Your task to perform on an android device: Search for the reminder Grocery in the Just Reminder app
Image 0: 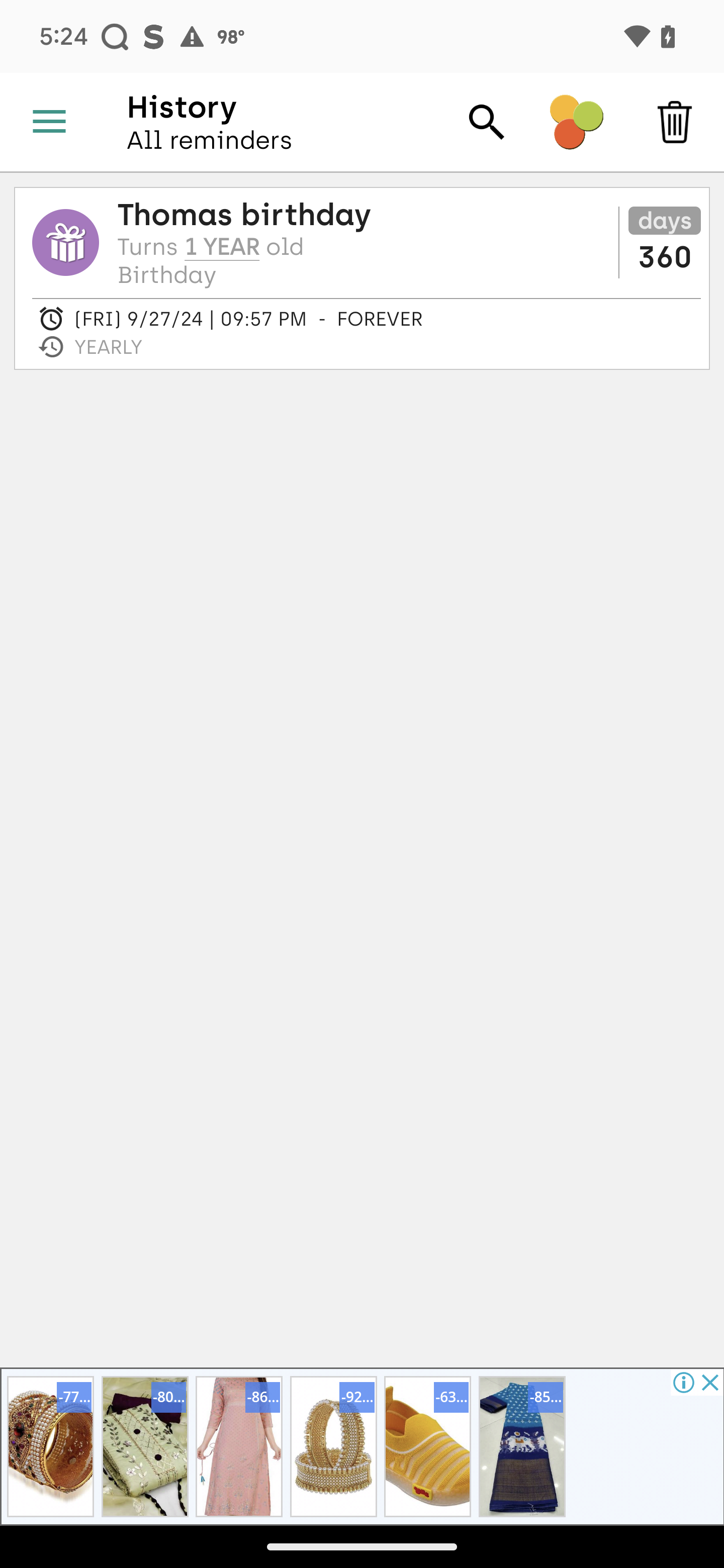
Click on the search icon 
Step 0: click (486, 122)
Image 1: 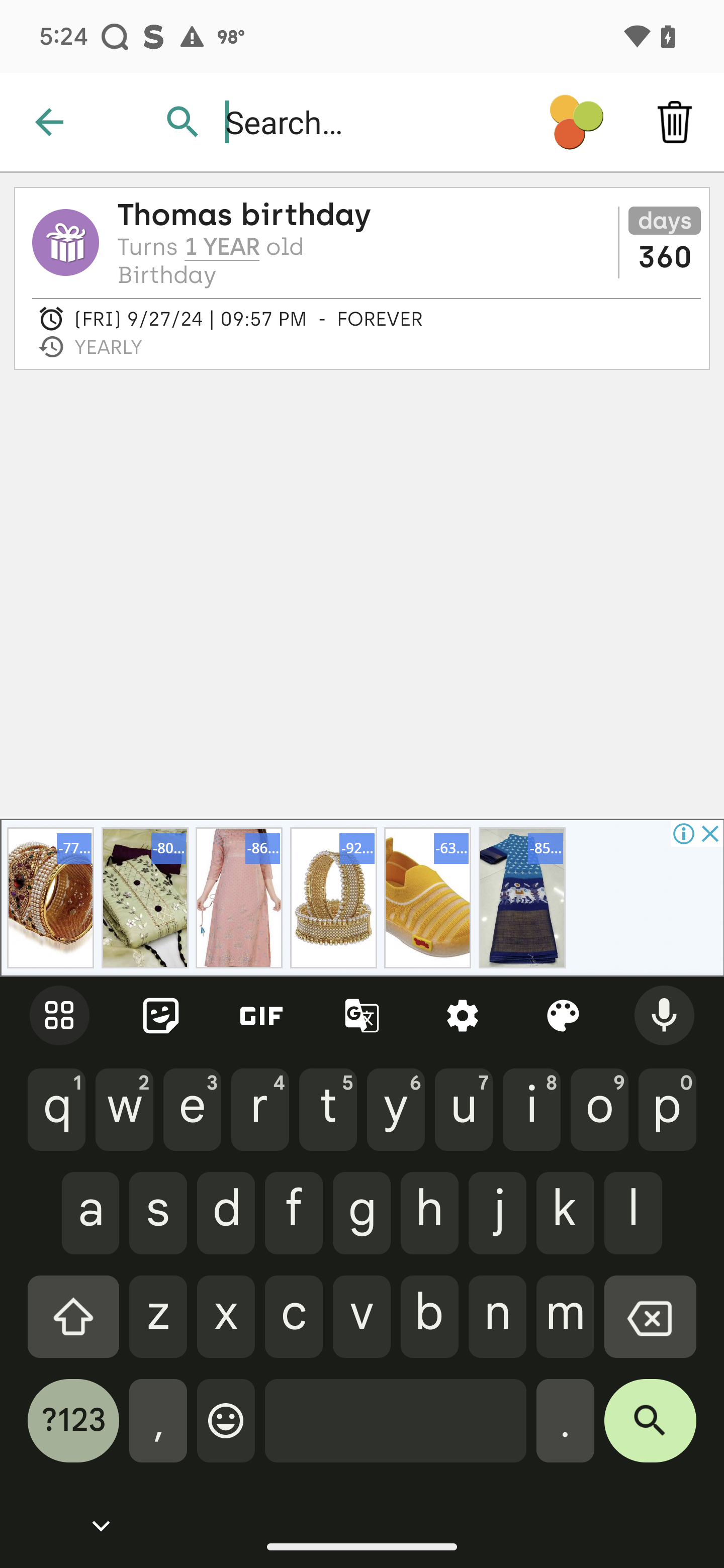
Type Grocery in the search bar
Step 1: type "Grocery"
Image 2: 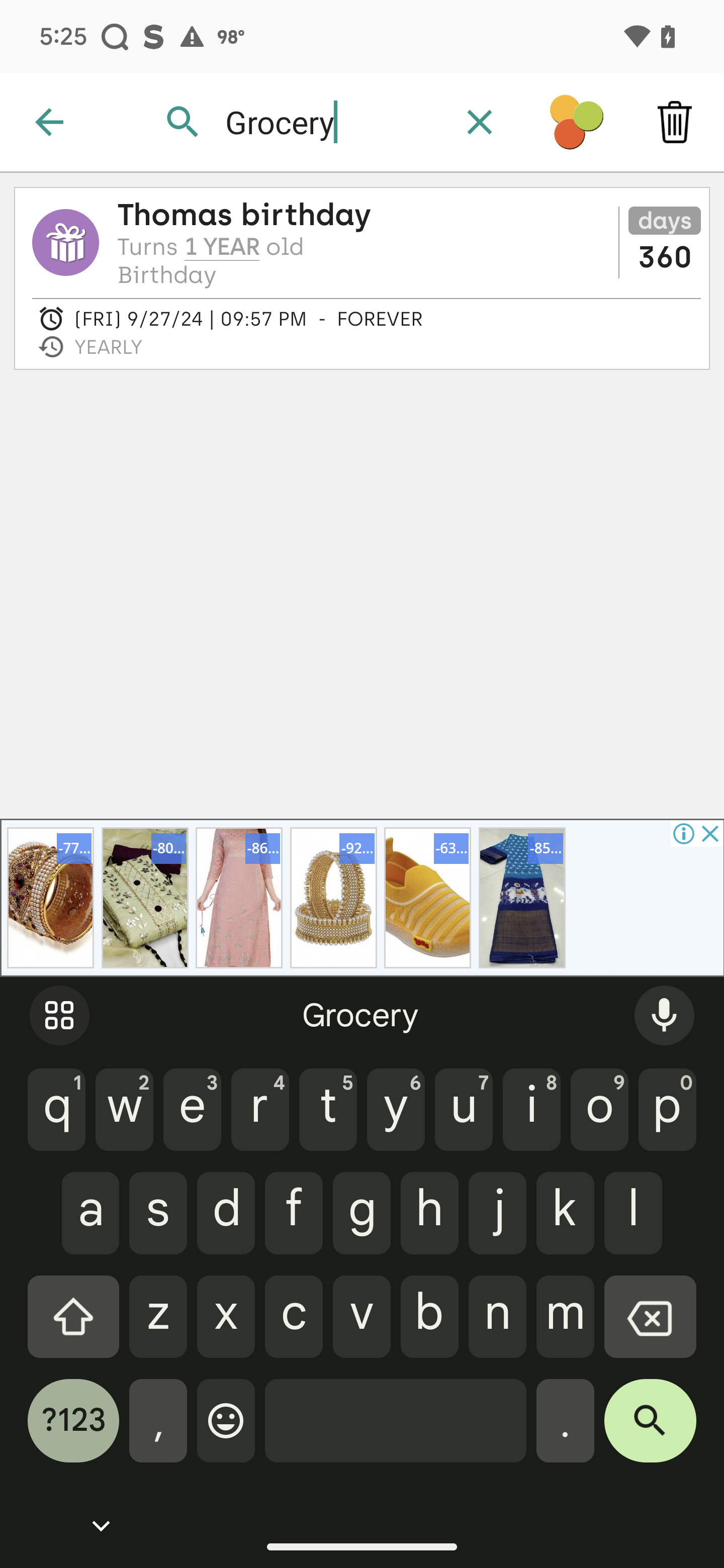
Click on the search button on the right corner of the keyboard
Step 2: click (650, 1431)
Image 3: 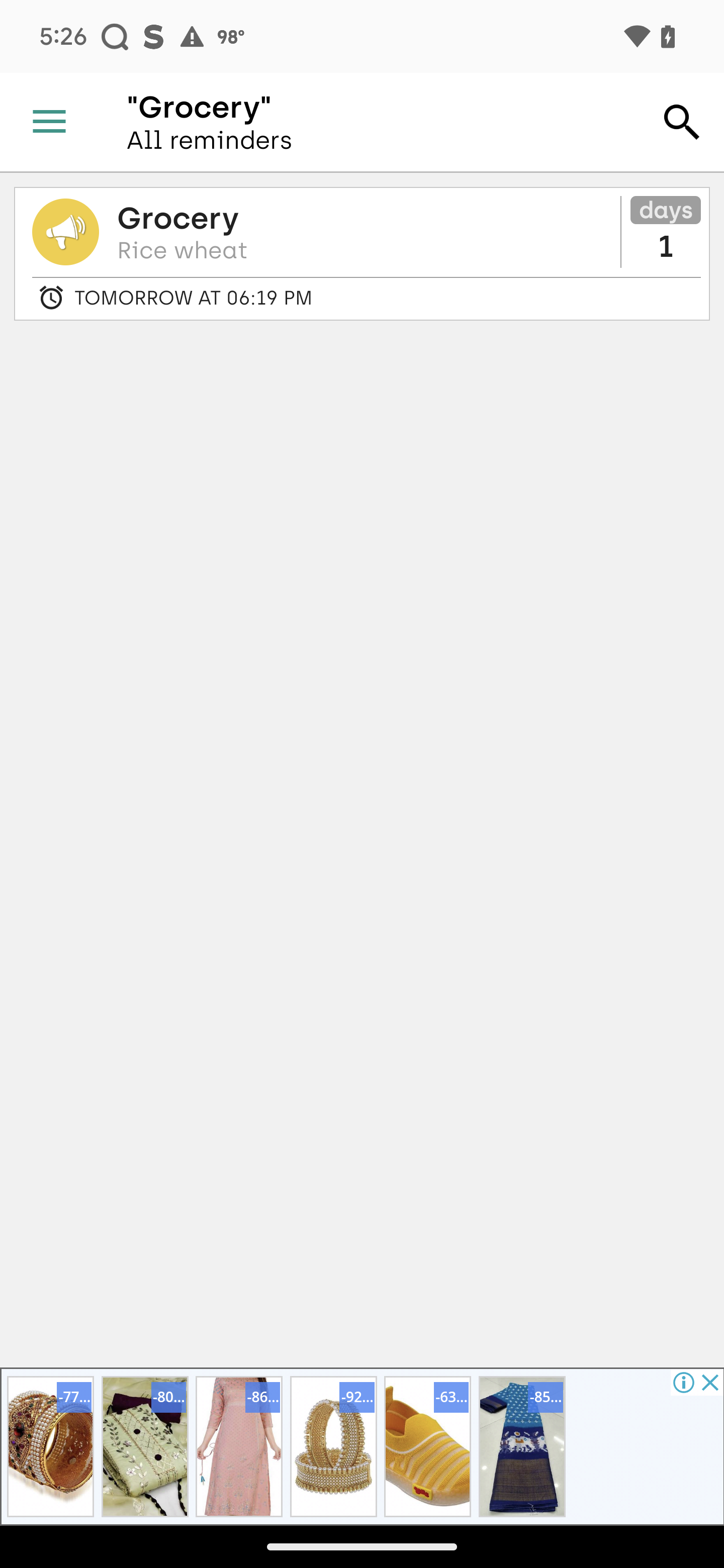
Click on the first suggested reminder
Step 3: click (183, 250)